Your task to perform on an android device: I want to cook myself some lazy lasagna, but I don't know how to do it. Open the Kitchen Stories app and look for the recipe.
Image 0: 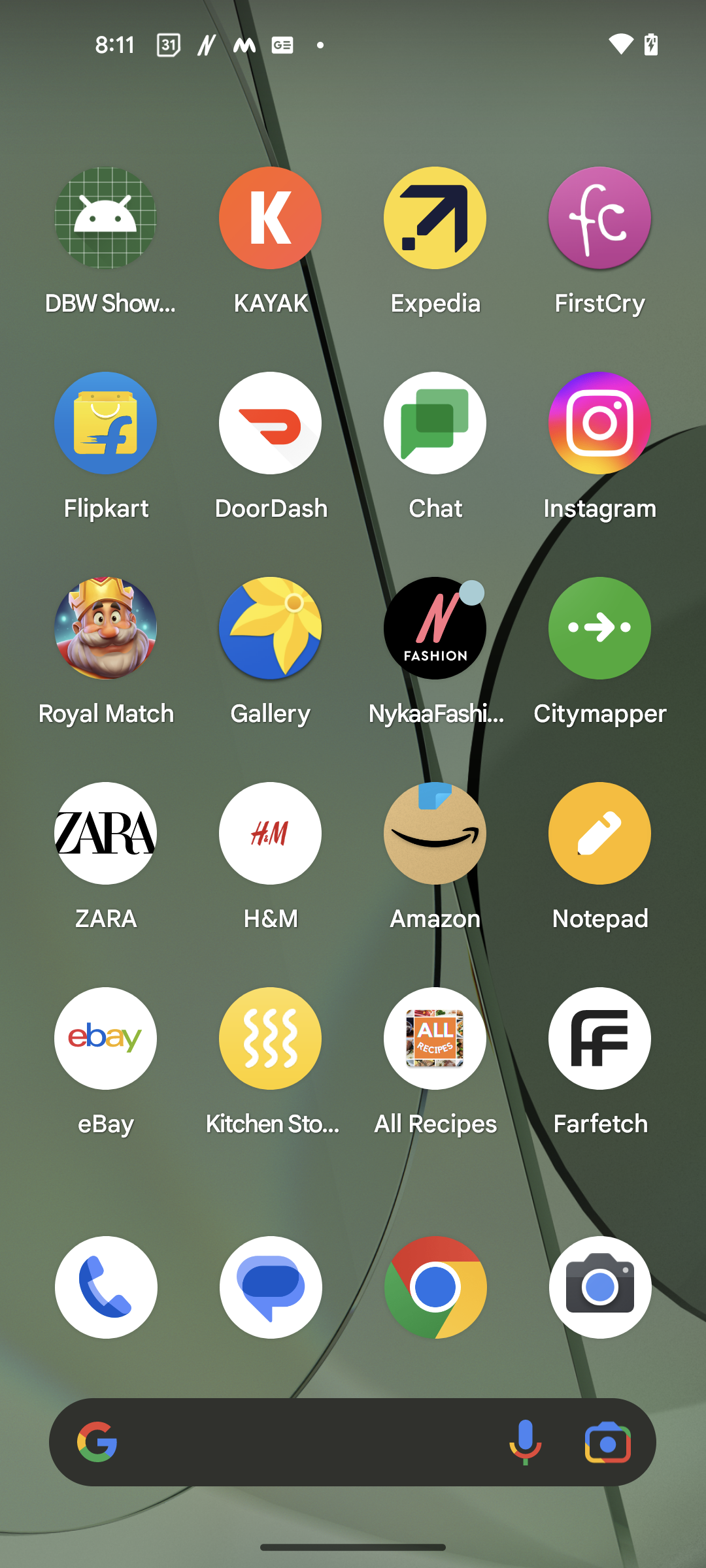
Open the Kitchen Stories app
Step 0: open app "Kitchen Stories"
Image 1: 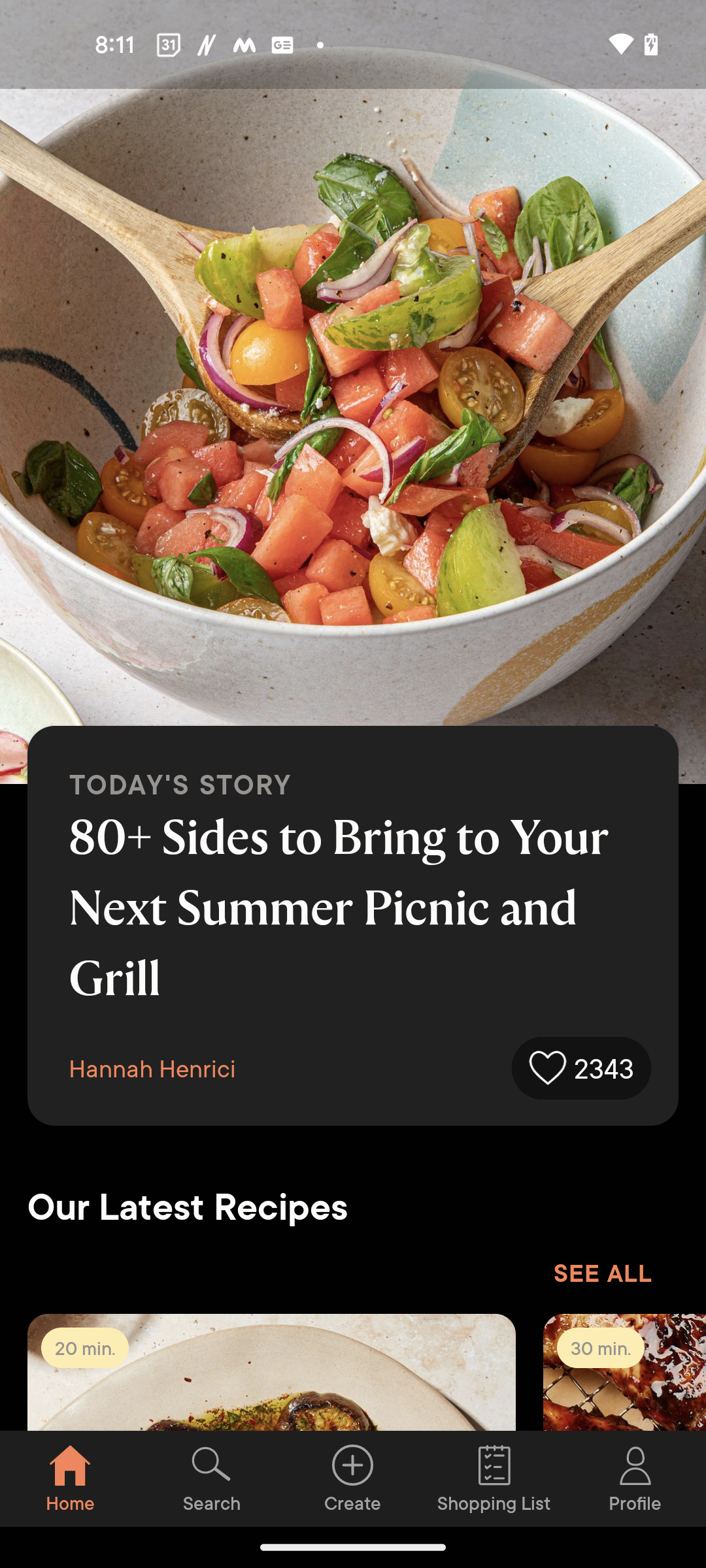
Go to the Search section
Step 1: click (212, 1478)
Image 2: 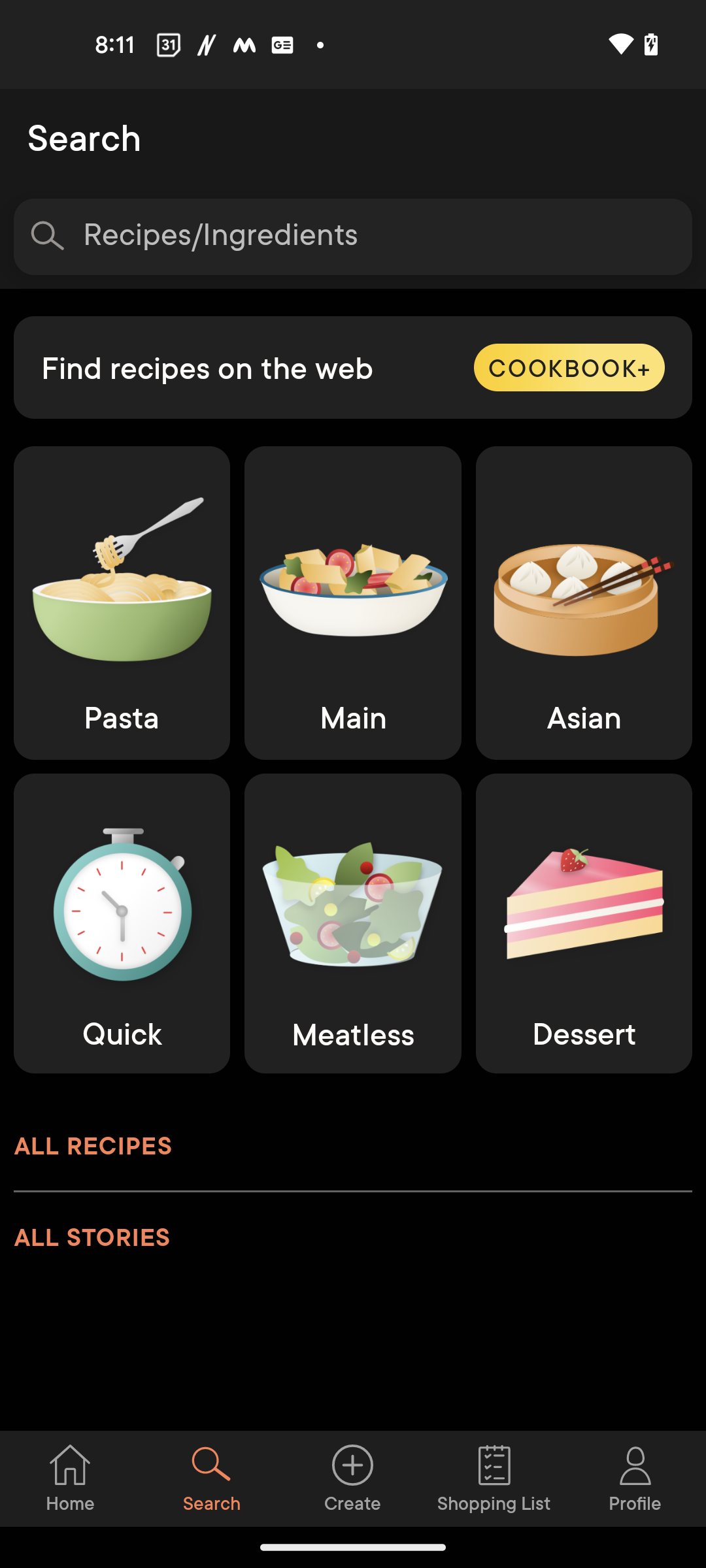
Click on the search bar at the top of the screen
Step 2: click (380, 237)
Image 3: 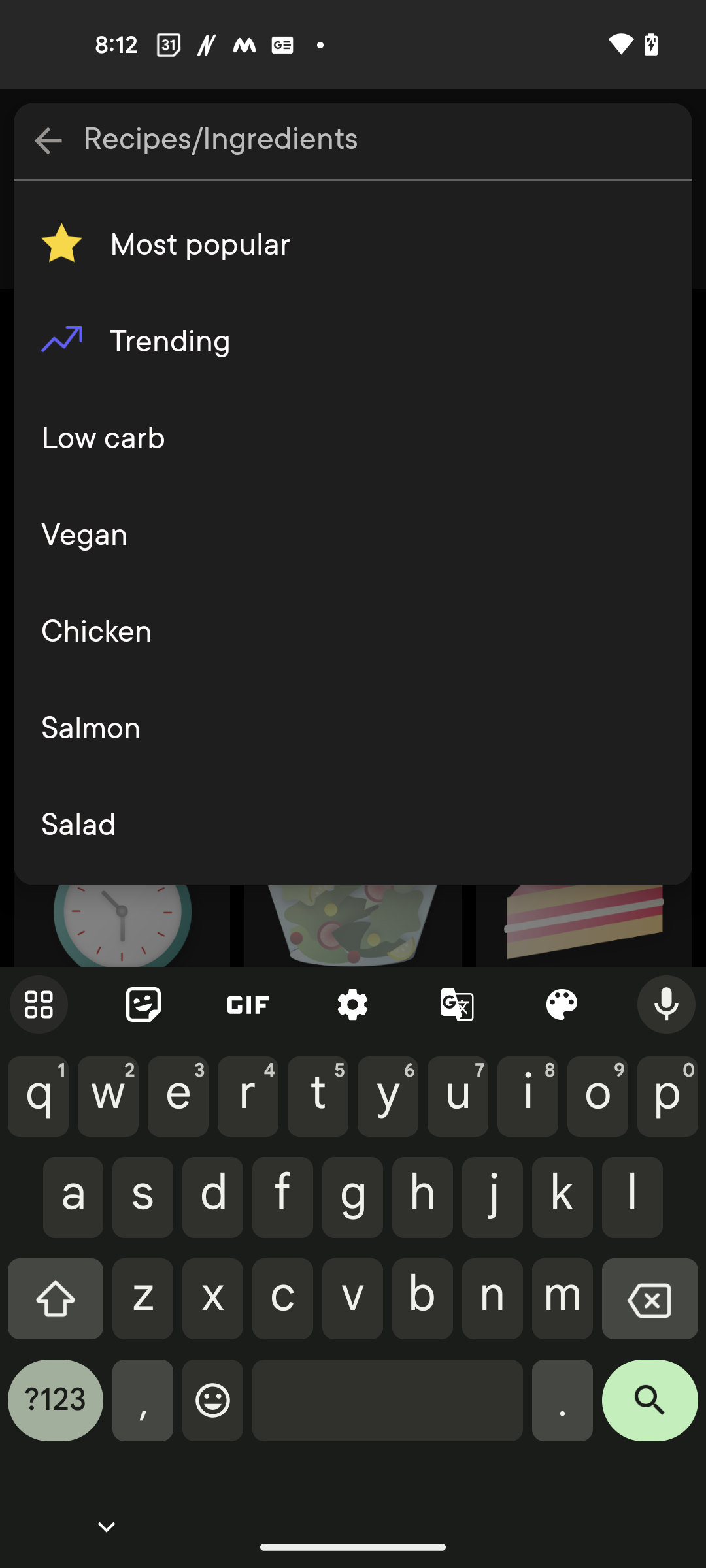
Search for Lazy Lasagna in the search bar
Step 3: type "Lazy Lasagna"
Image 4: 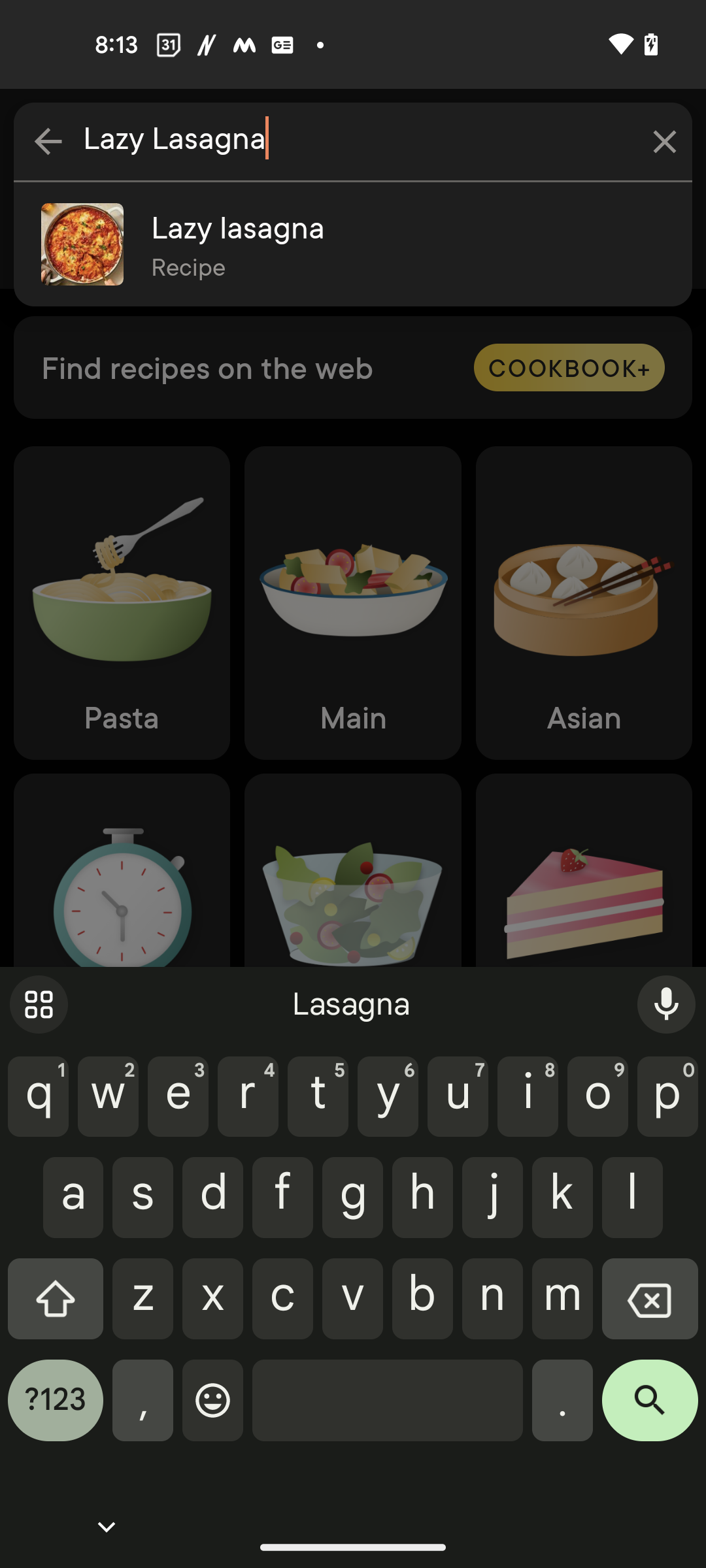
Click on the search button at the bottom right corner of the keyboard
Step 4: click (650, 1410)
Image 5: 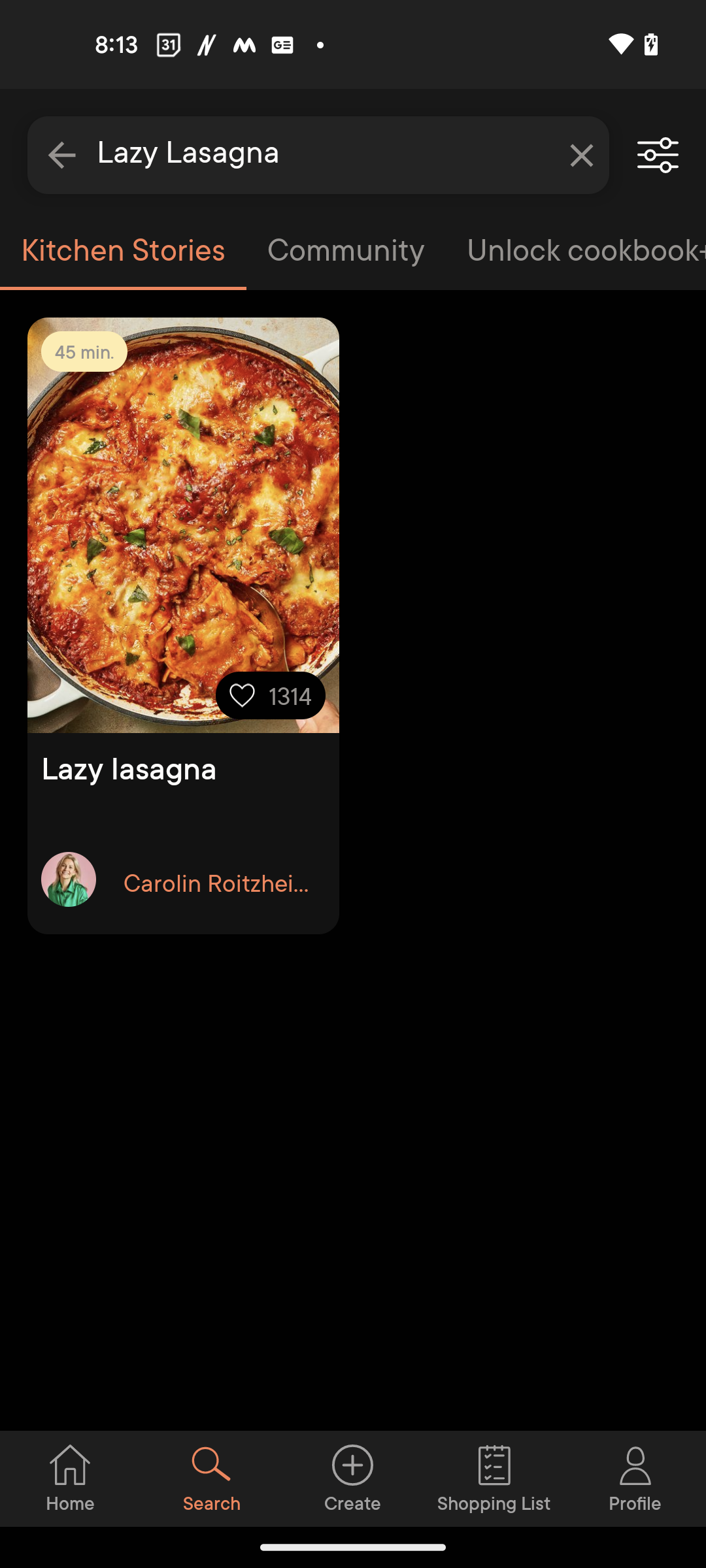
Open the Lazy Lasagna recipe
Step 5: click (138, 455)
Image 6: 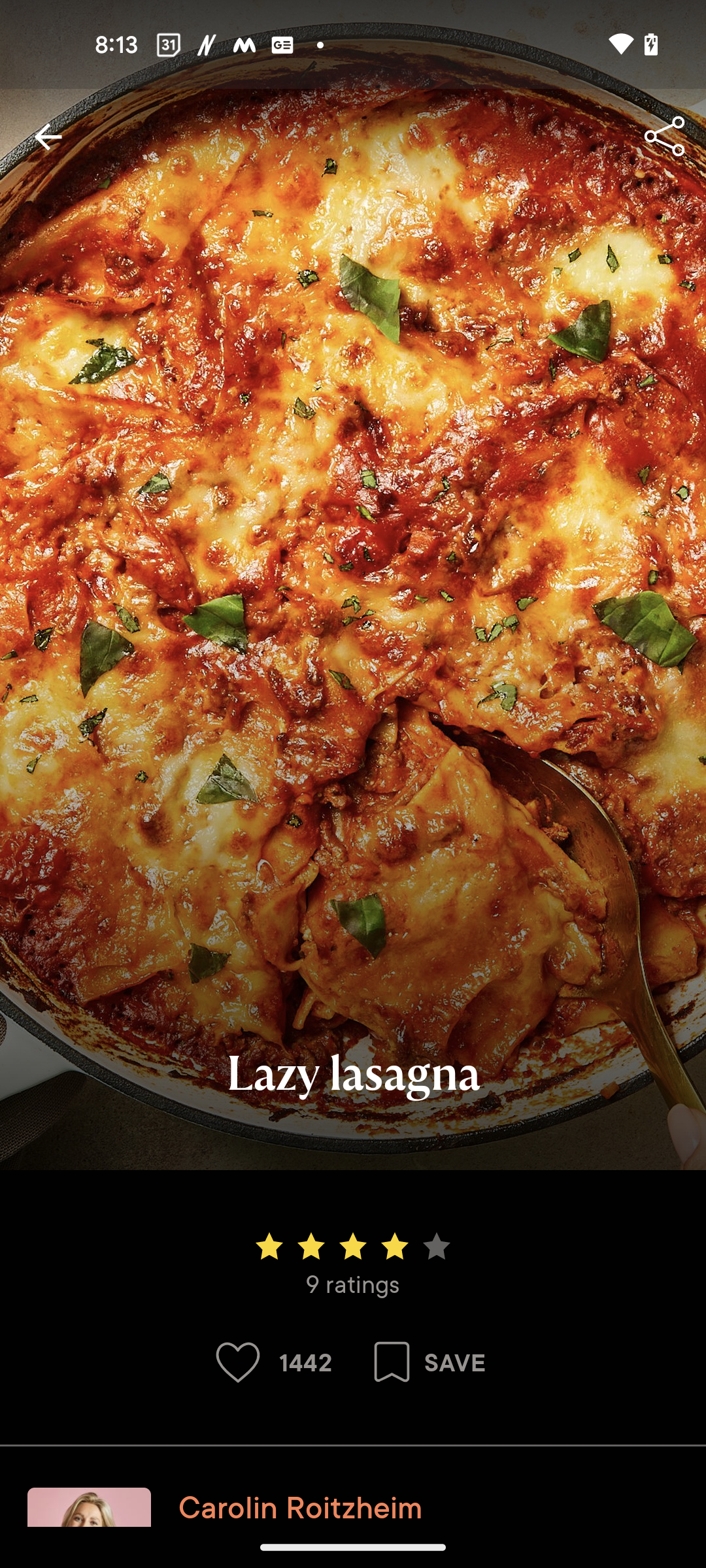
Scroll up for the recipe steps
Step 6: scroll down
Image 7: 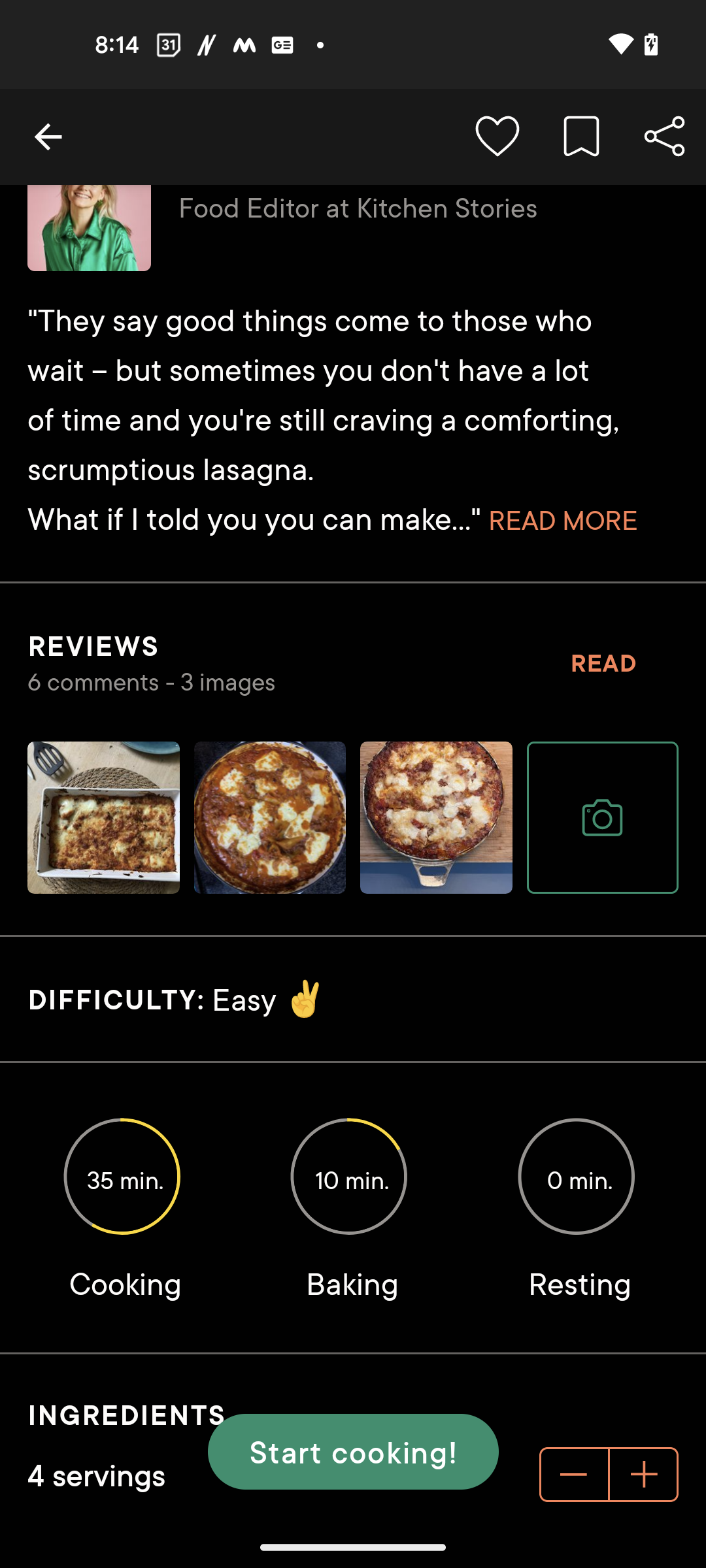
Click on the Start cooking button at the bottom of the screen
Step 7: click (353, 1452)